Your task to perform on an android device: I also want to search for hotels to stay at after reaching Berlin. I'm looking for a hotel with a single room, and the stay dates are January 1, 2024, to January 5, 2024, so search for the hotel in Berlin, Germany, for a stay on these days in the Hopper app.
Image 0: 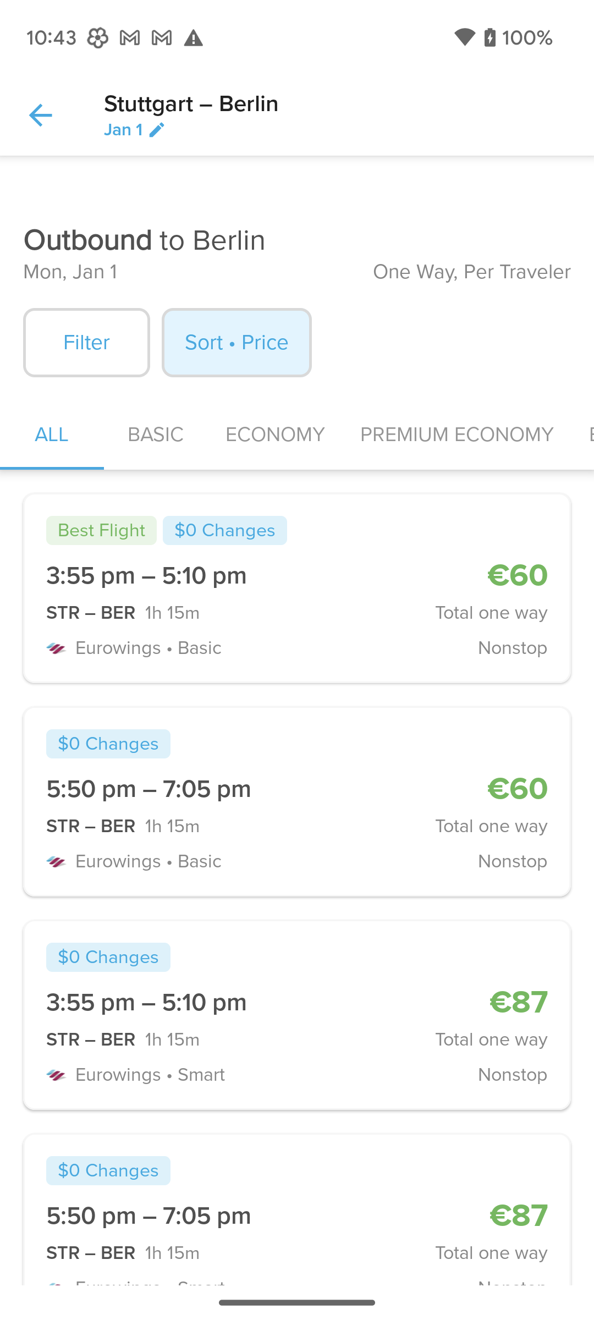
Go back to the previous page to search for the hotels.
Step 0: press back button
Image 1: 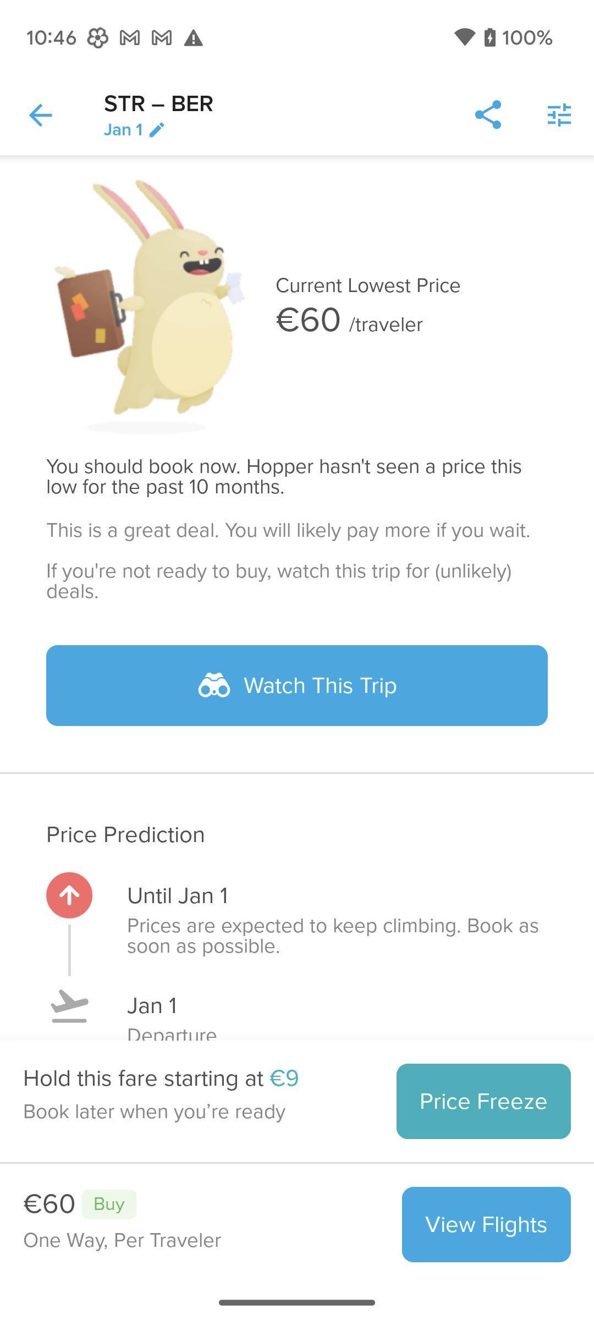
Go back to the previous page to search for the hotels.
Step 1: press back button
Image 2: 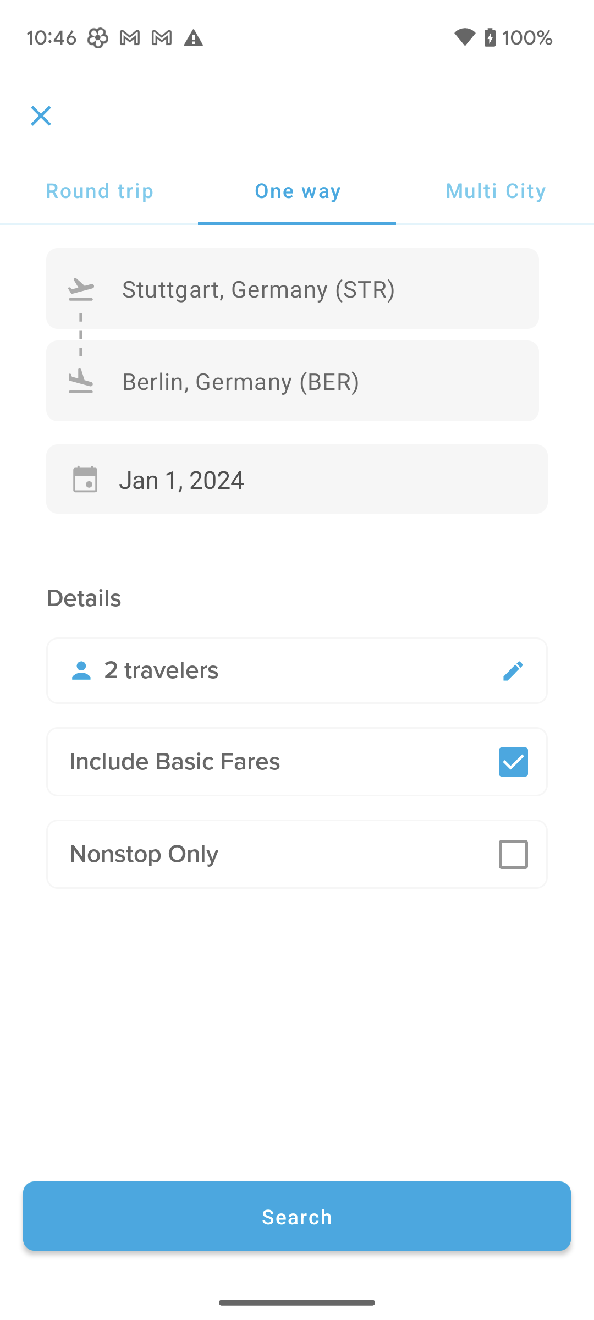
Go back to the previous page to search for the hotels.
Step 2: press back button
Image 3: 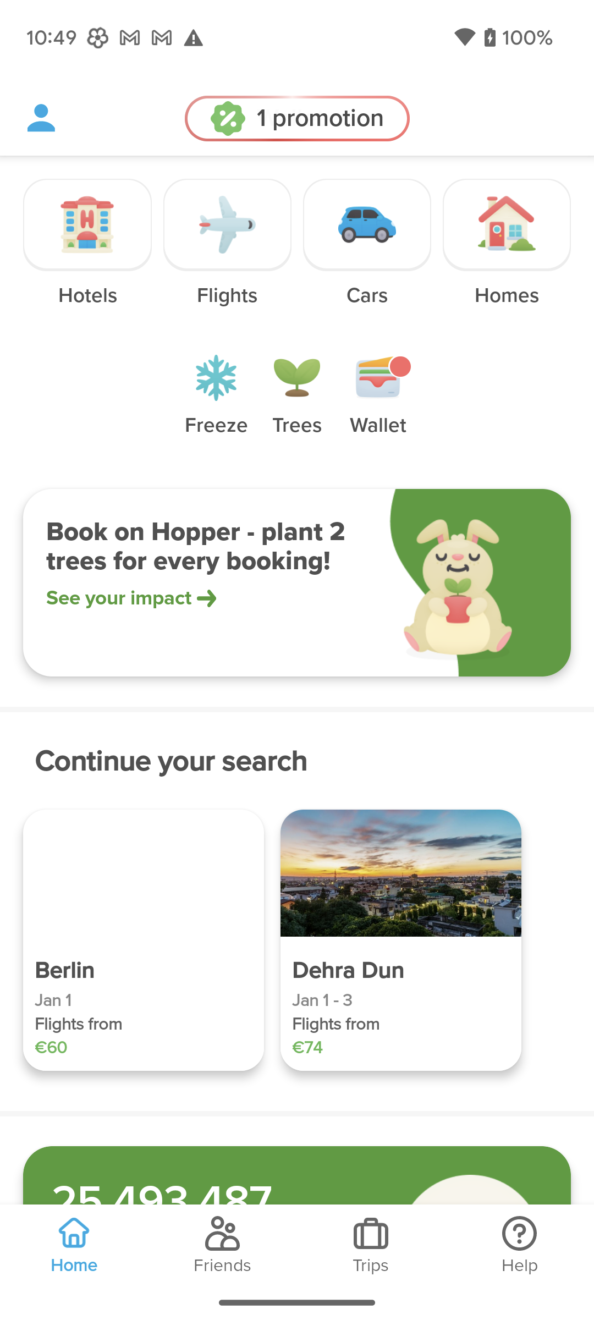
Click on the Hotels tab to search for the hotels.
Step 3: click (86, 224)
Image 4: 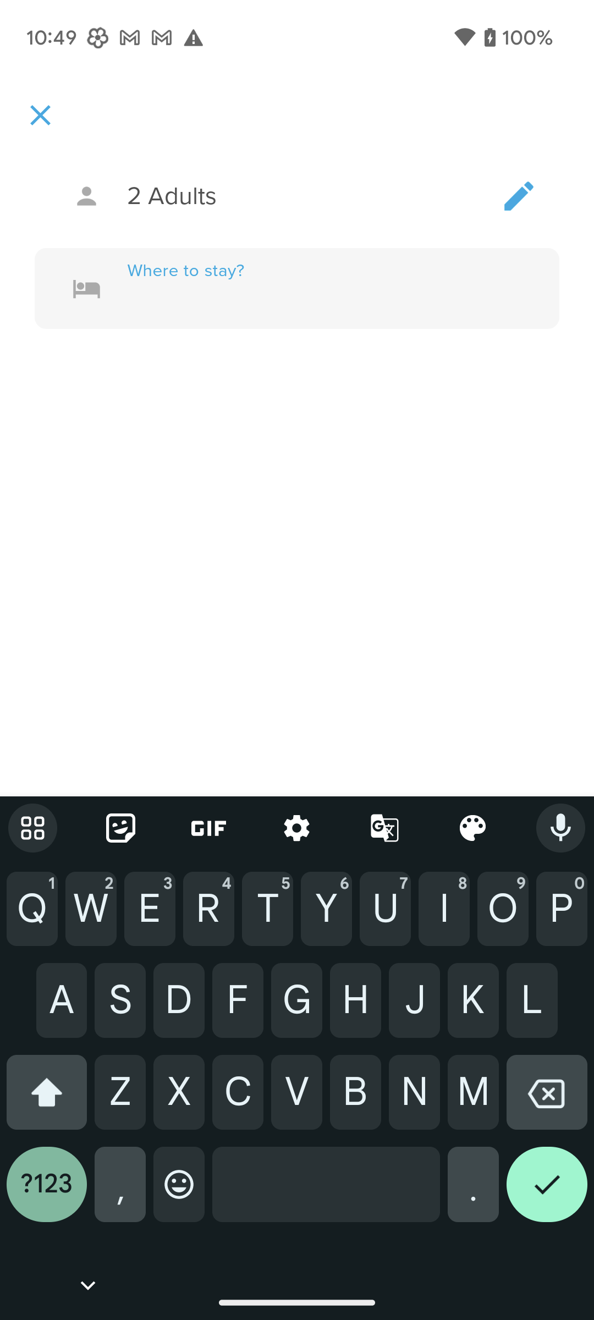
Type Berlin in the location section to enter the city name.
Step 4: type "Berlin"
Image 5: 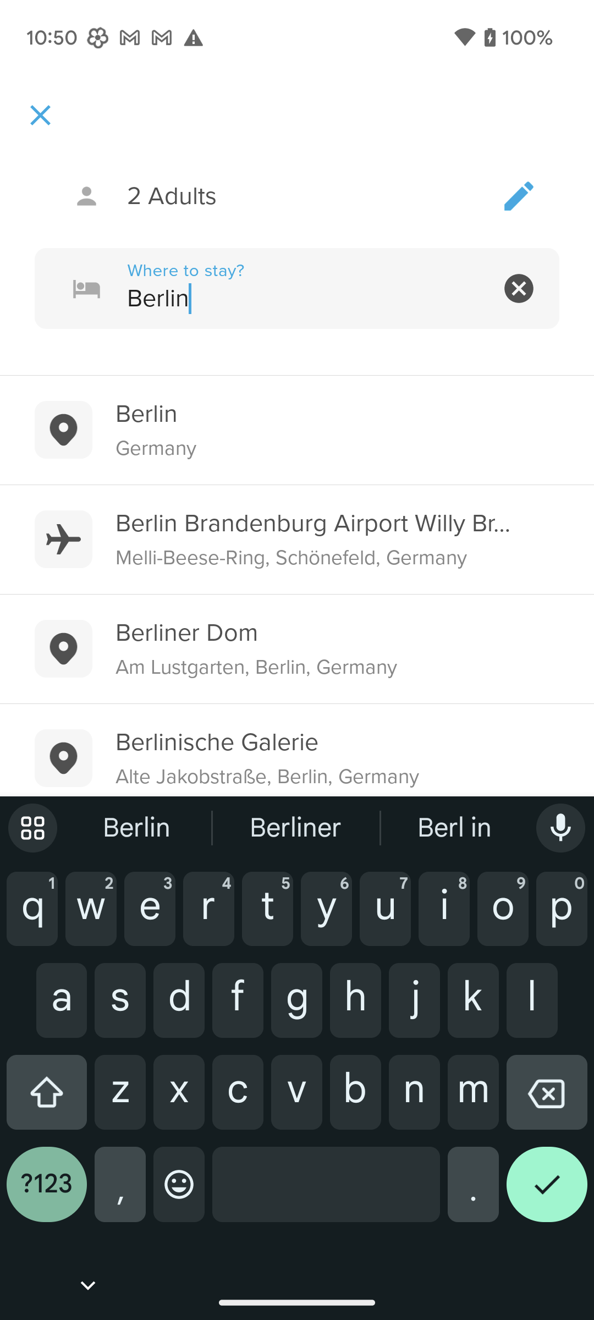
Click on the Berlin, Germany to select the city to search for the hotels.
Step 5: click (320, 414)
Image 6: 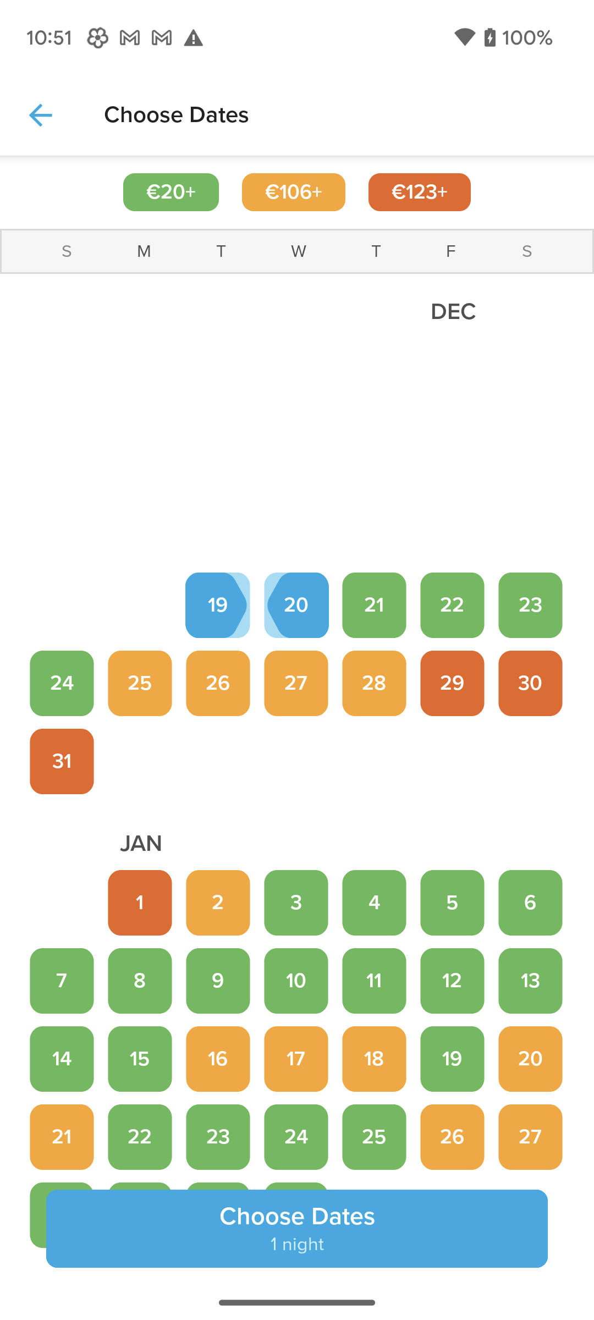
Click on the January 1 to select the check in date.
Step 6: click (297, 1032)
Image 7: 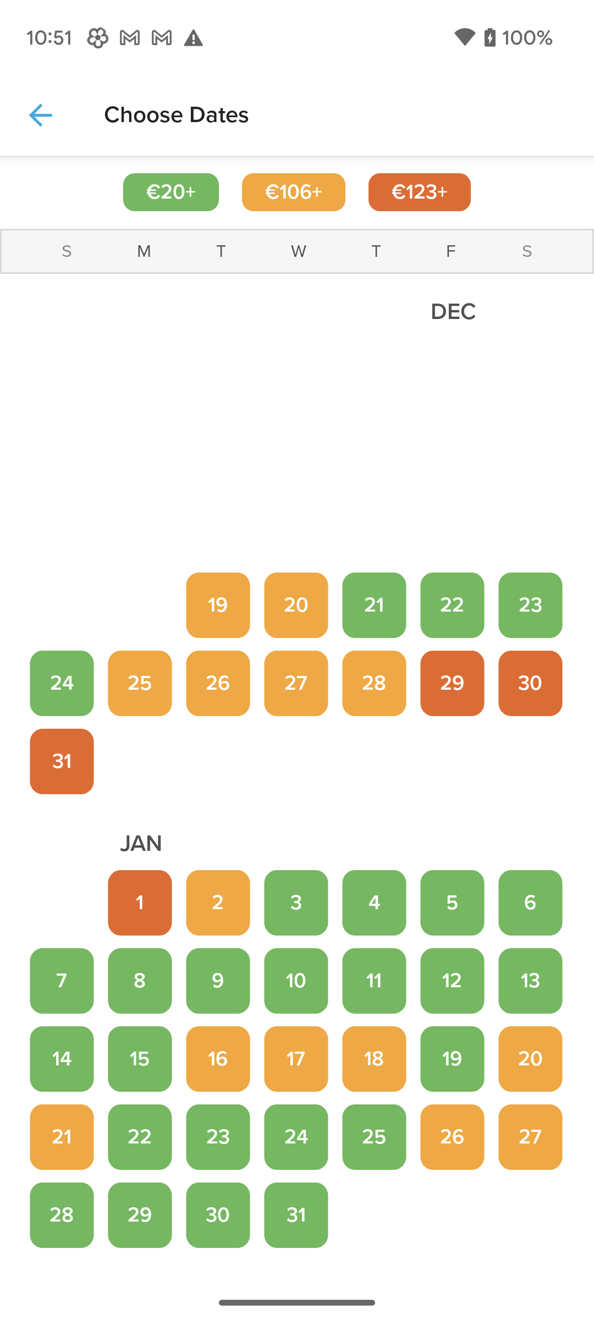
Click on the January 1 to select the check in date.
Step 7: wait
Image 10: 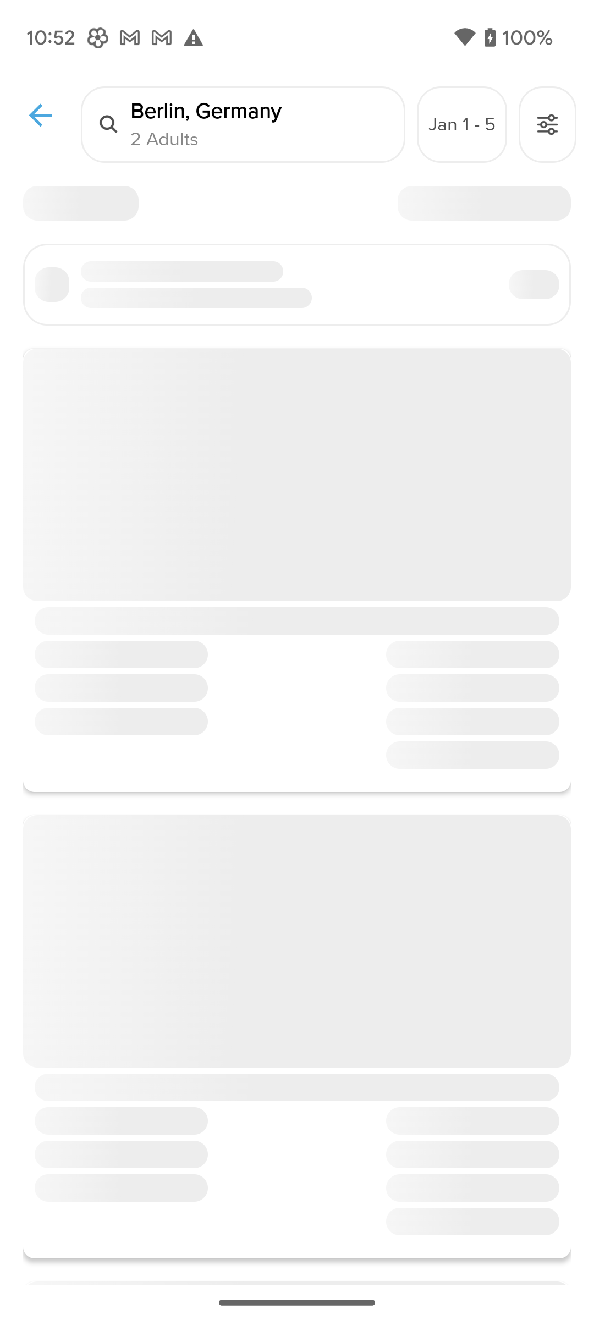
Click on the Choose dates button at the bottom of the screen to confirm the stays dates.
Step 10: wait